Your task to perform on an android device: I would like to use the OpenTable app to look for Lakaz Maman- Mauritian Street Kitchen since I'm hungry and I have to eat.
Image 0: 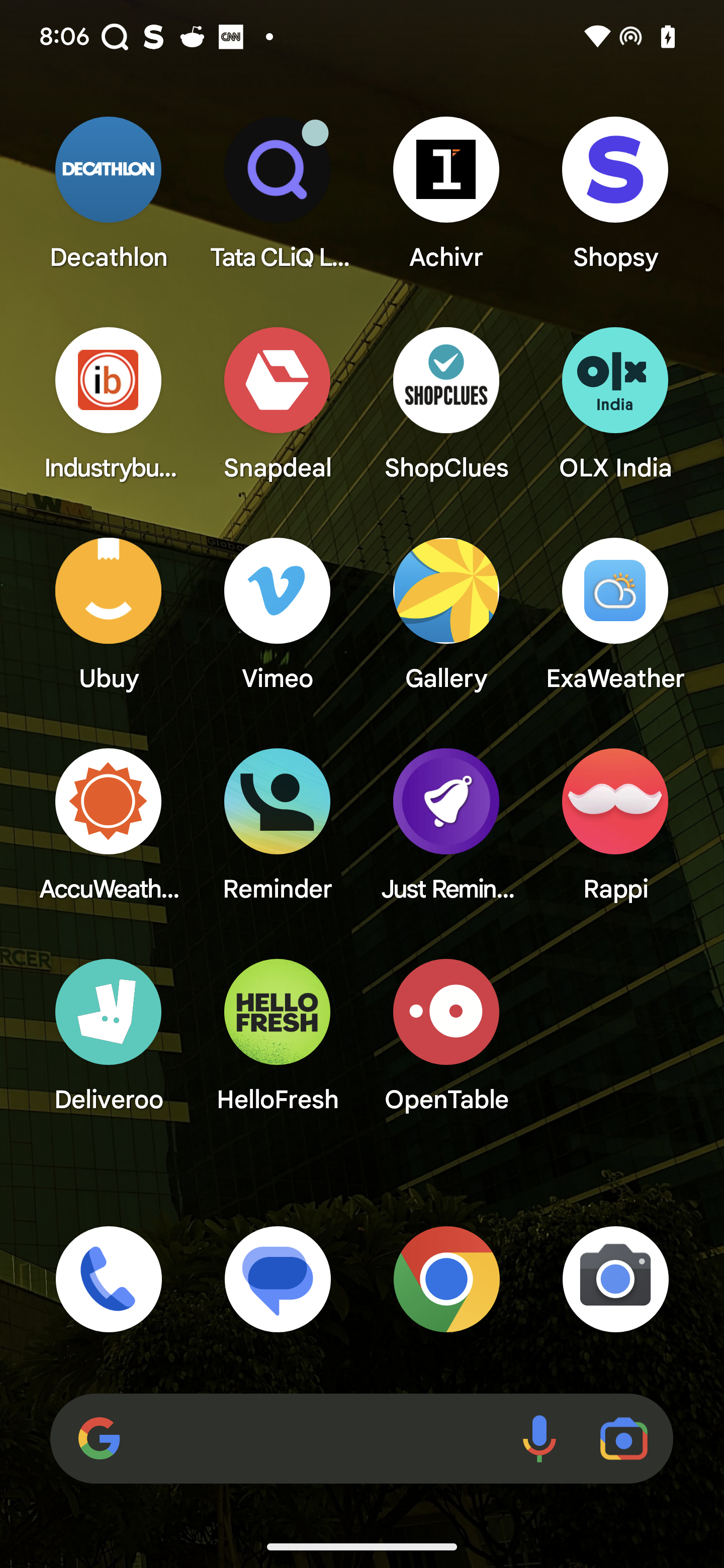
Open OpenTable App
Step 0: open app "OpenTable"
Image 1: 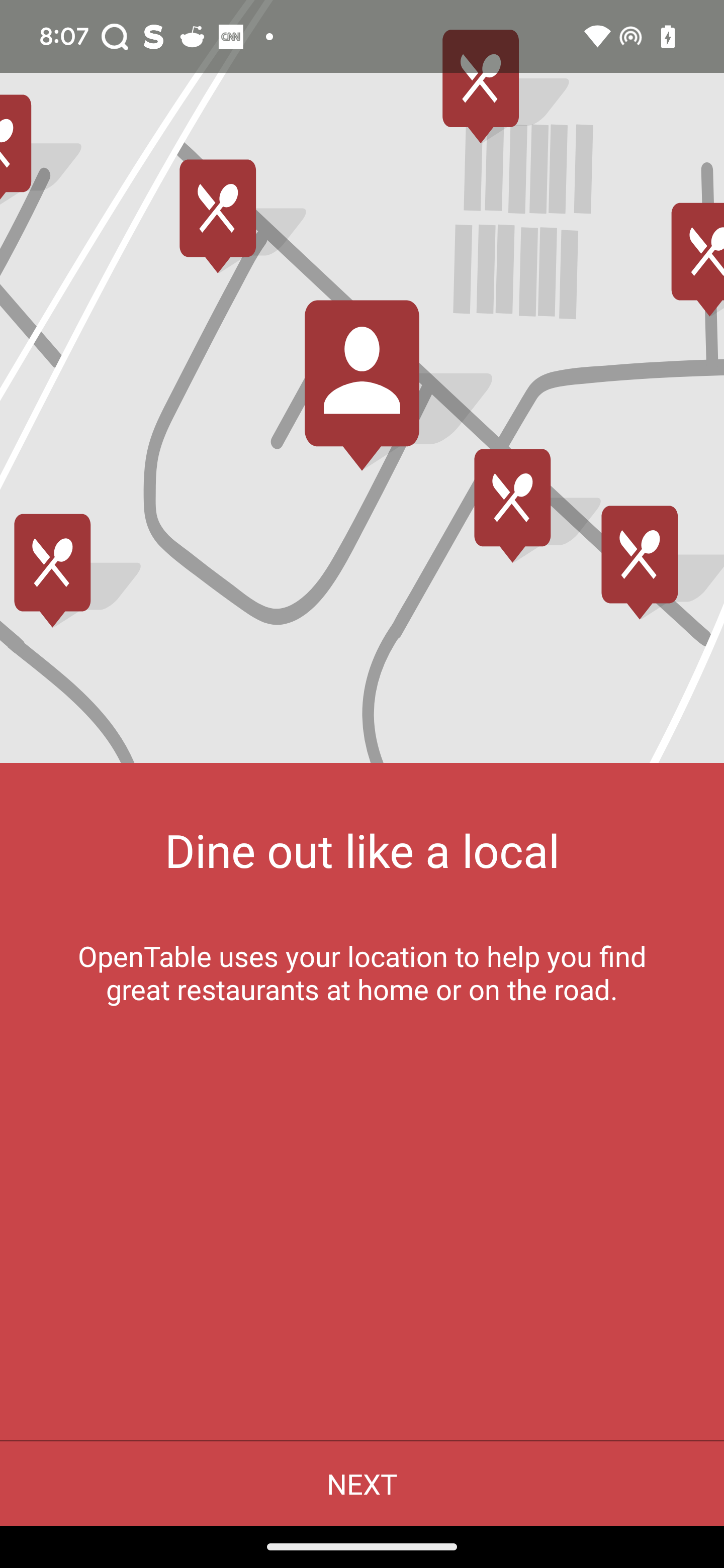
Open OpenTable App
Step 1: wait
Image 2: 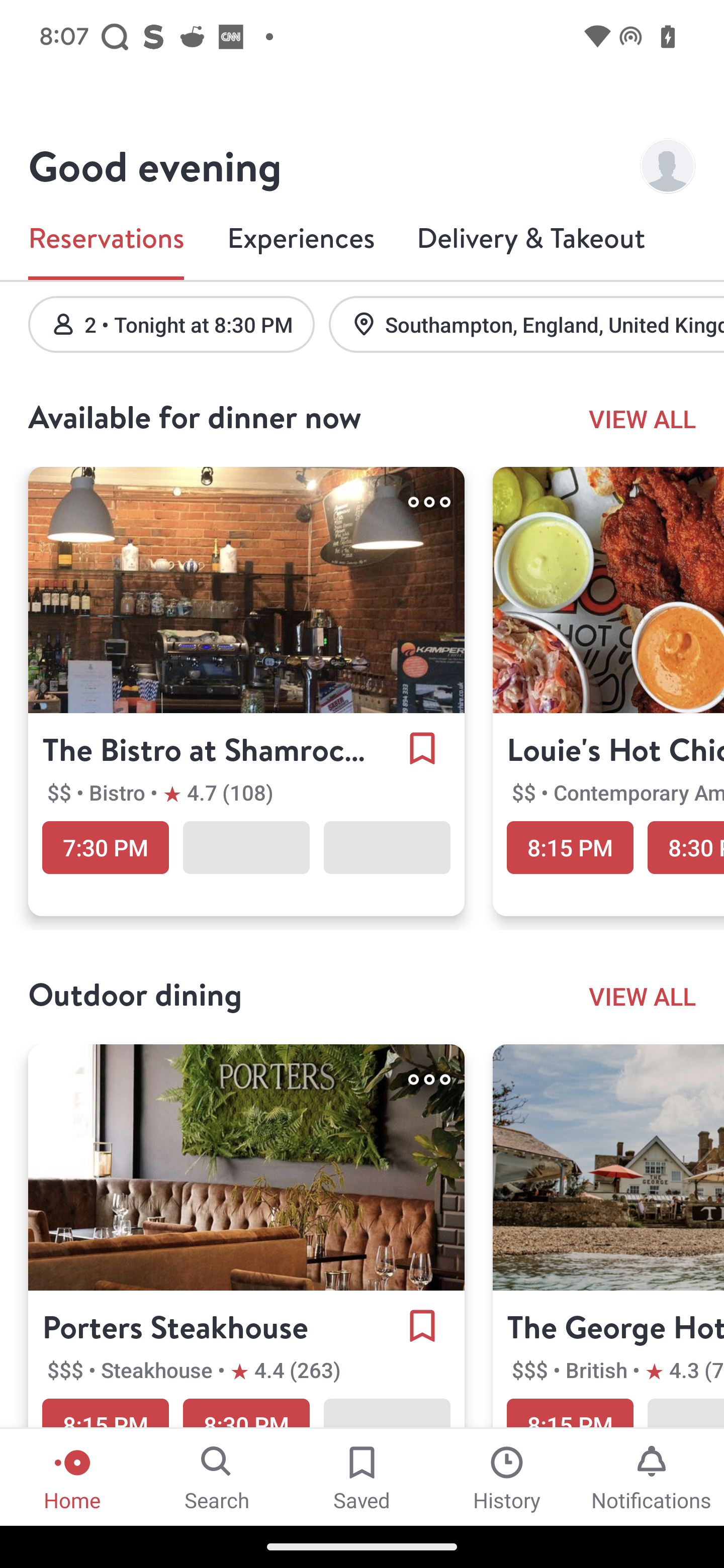
Click on the search icon at the bottom of the screen
Step 2: click (217, 1476)
Image 3: 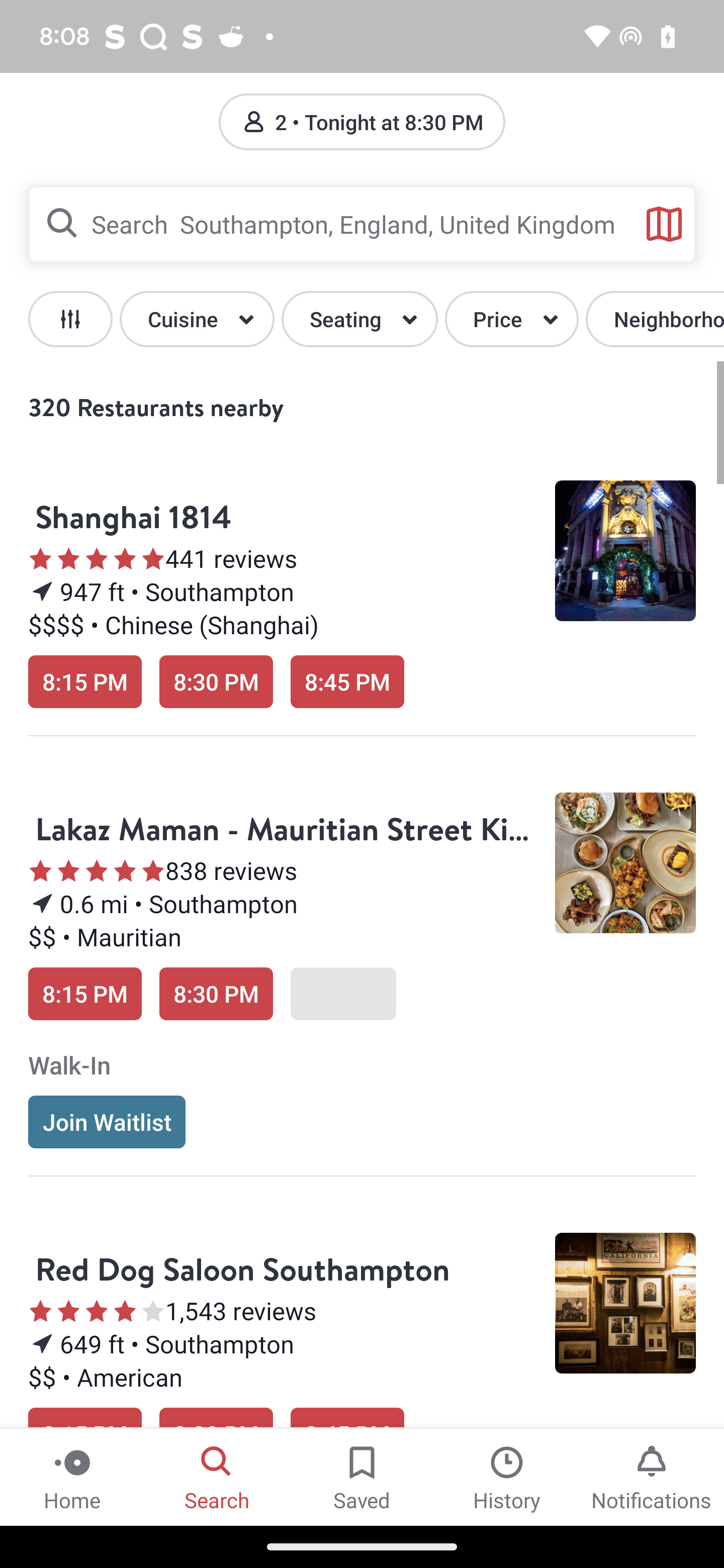
Click on the search bar
Step 3: click (369, 224)
Image 4: 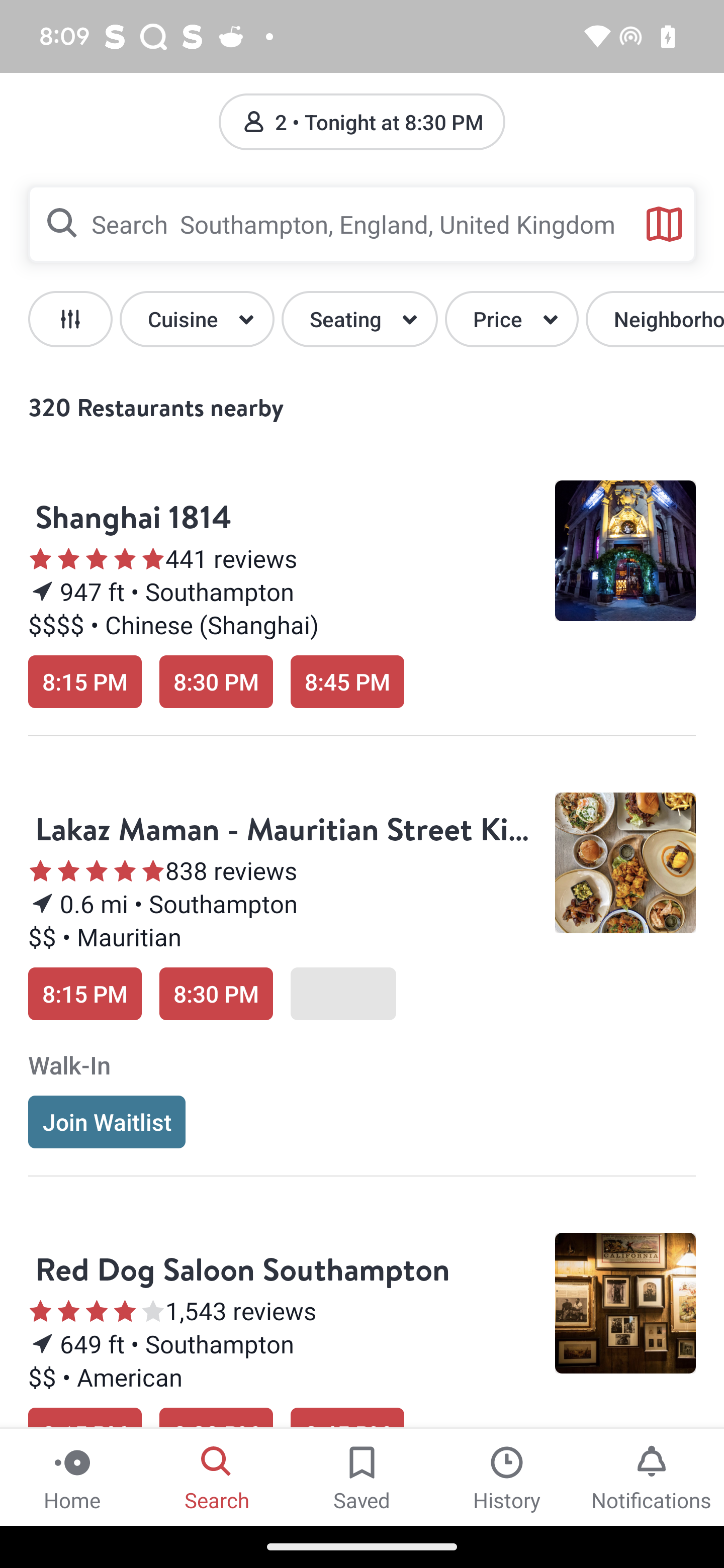
Click on the search bar
Step 4: click (369, 224)
Image 5: 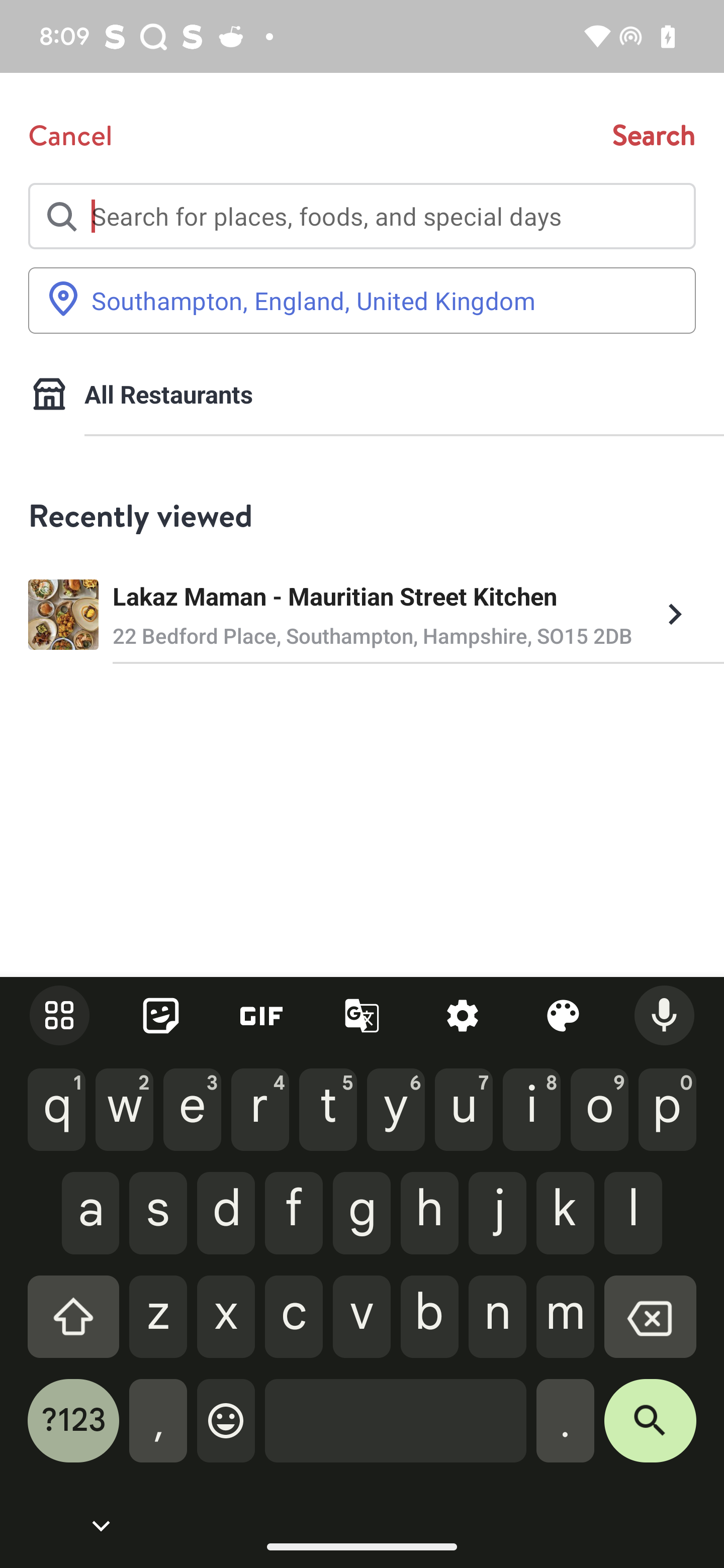
Type Lakaz Maman- Mauritian Street Kitchen in the search bar
Step 5: type "Lakaz Maman- Mauritian Street Kitchen"
Image 6: 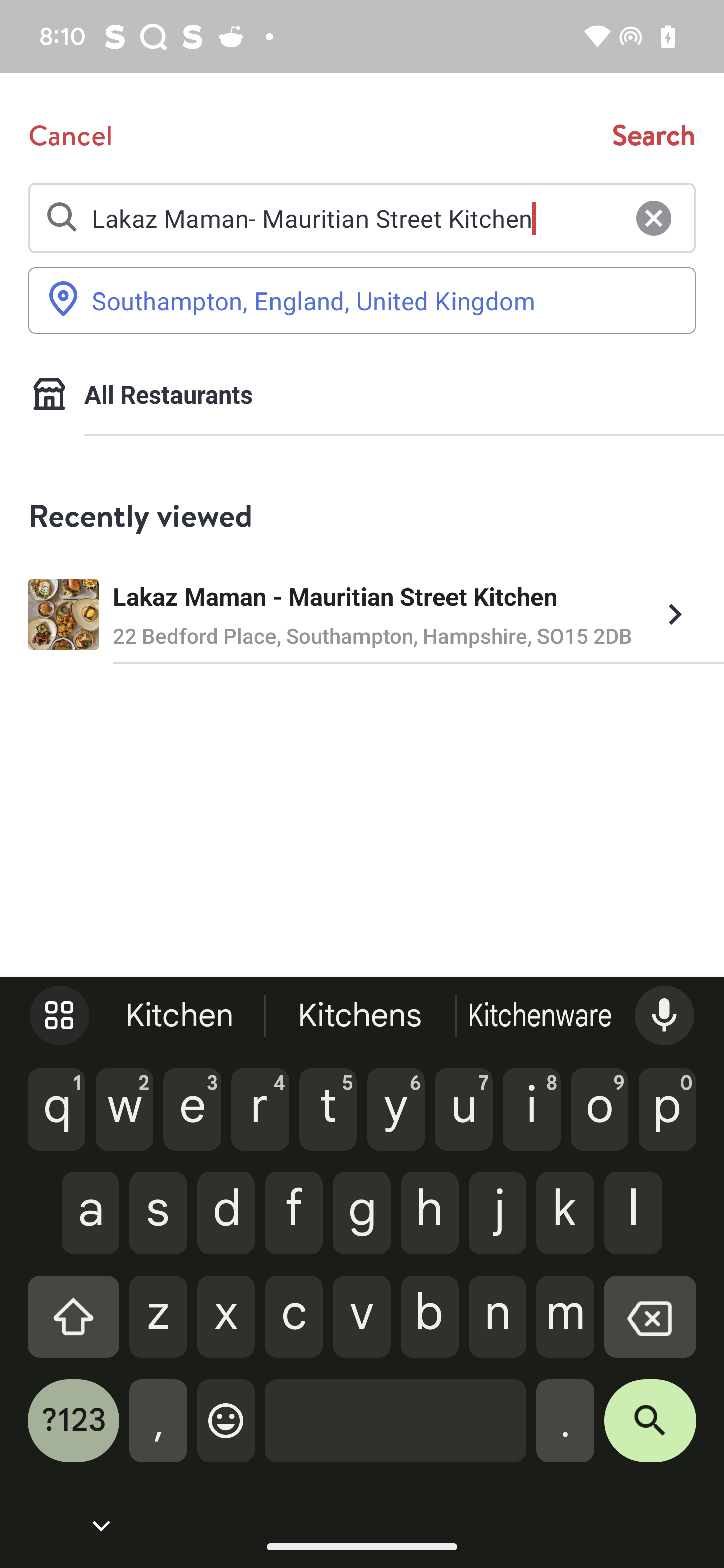
Click on the search button at the right bottom side of the keyboard
Step 6: click (650, 1431)